Your task to perform on an android device: Go to the Vimeo app and click on the share button of the video "7 Rings by Ariana Grande" and choose the Gmail option.
Image 0: 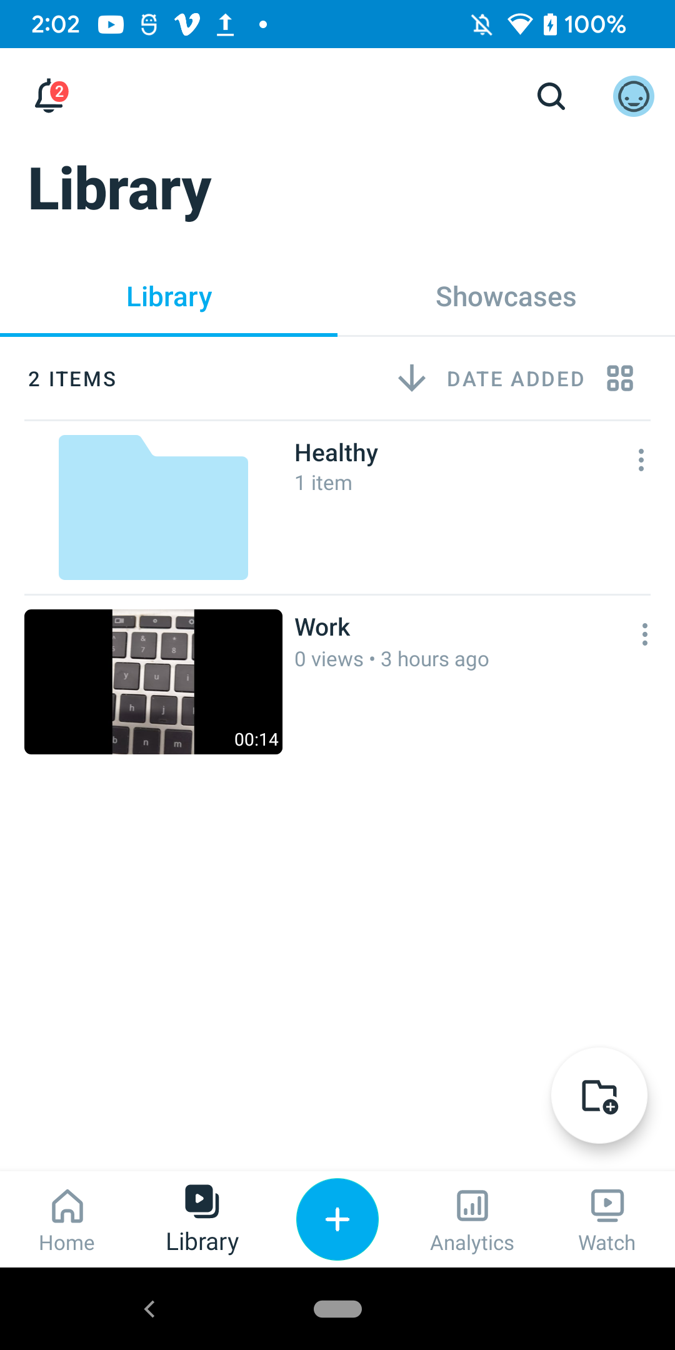
Click on the search icon at the top right of the screen
Step 0: click (551, 96)
Image 1: 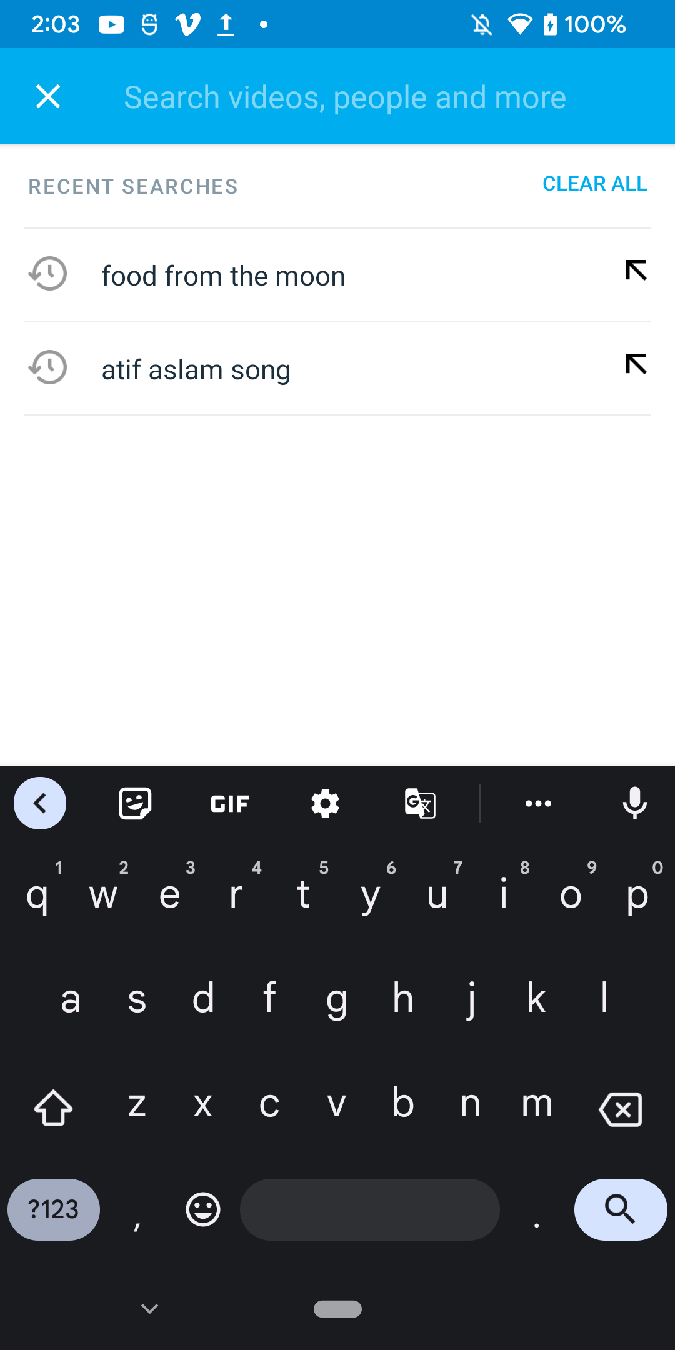
Search for 7 Rings by Ariana Grande
Step 1: type "7 Rings by Ariana Grande"
Image 2: 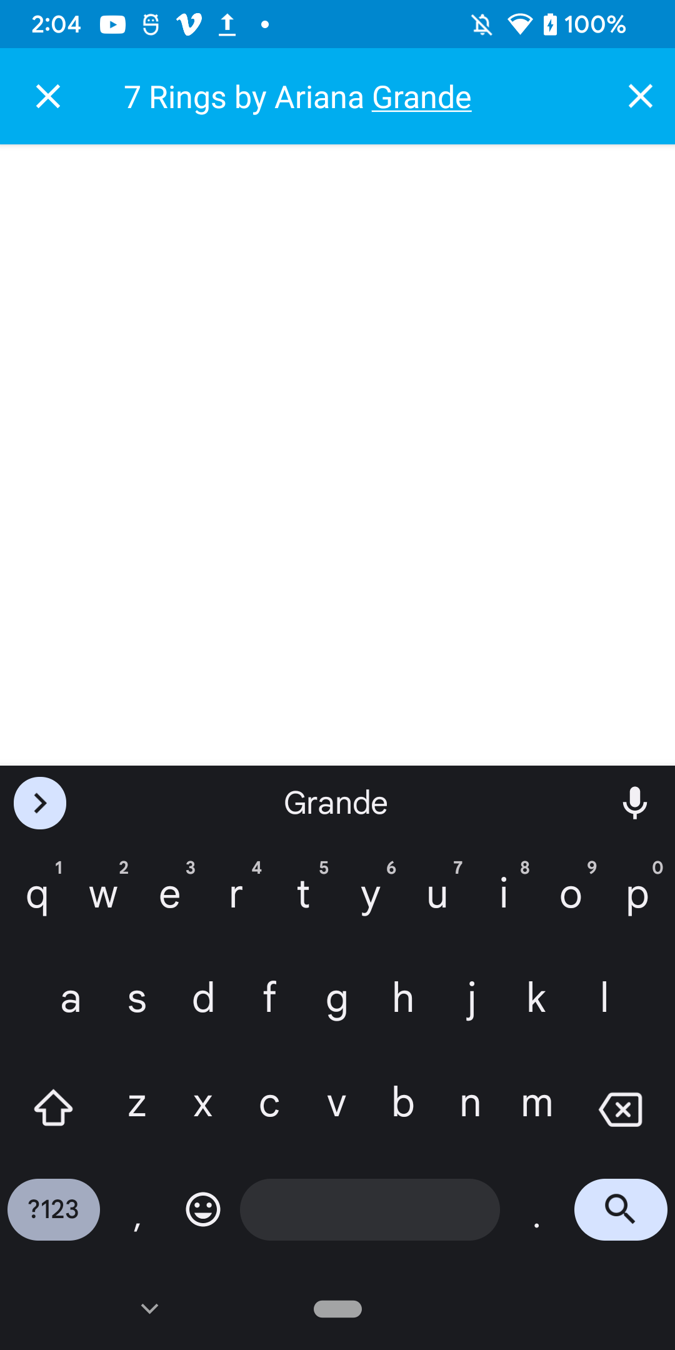
Click on the search icon on the keyboard
Step 2: click (621, 1217)
Image 3: 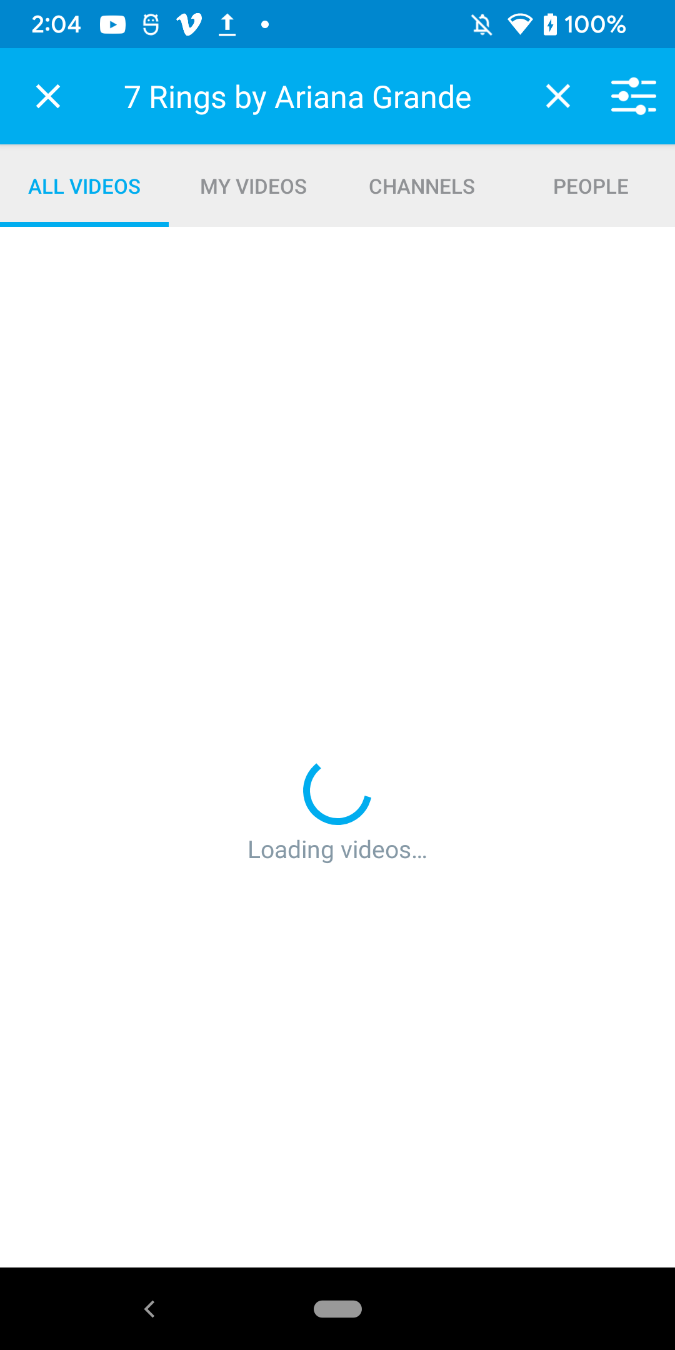
Click on the search icon on the keyboard
Step 3: wait
Image 4: 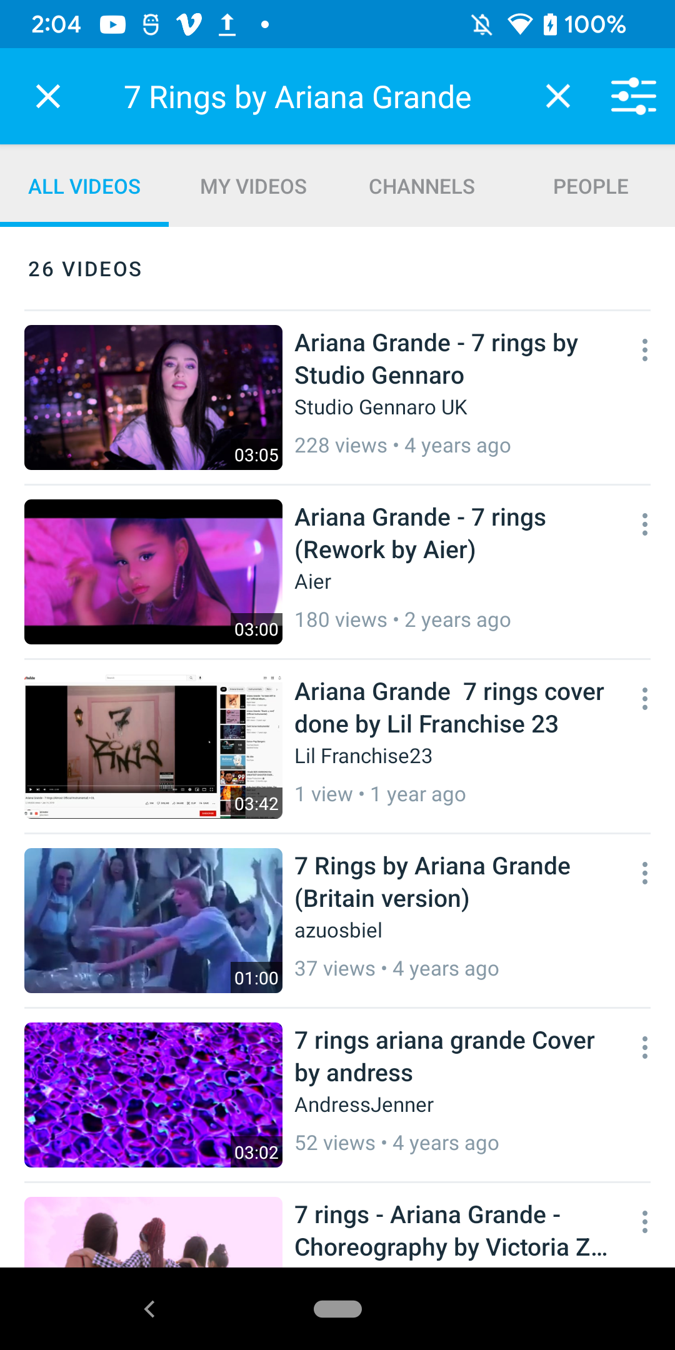
Open the second result
Step 4: click (337, 571)
Image 5: 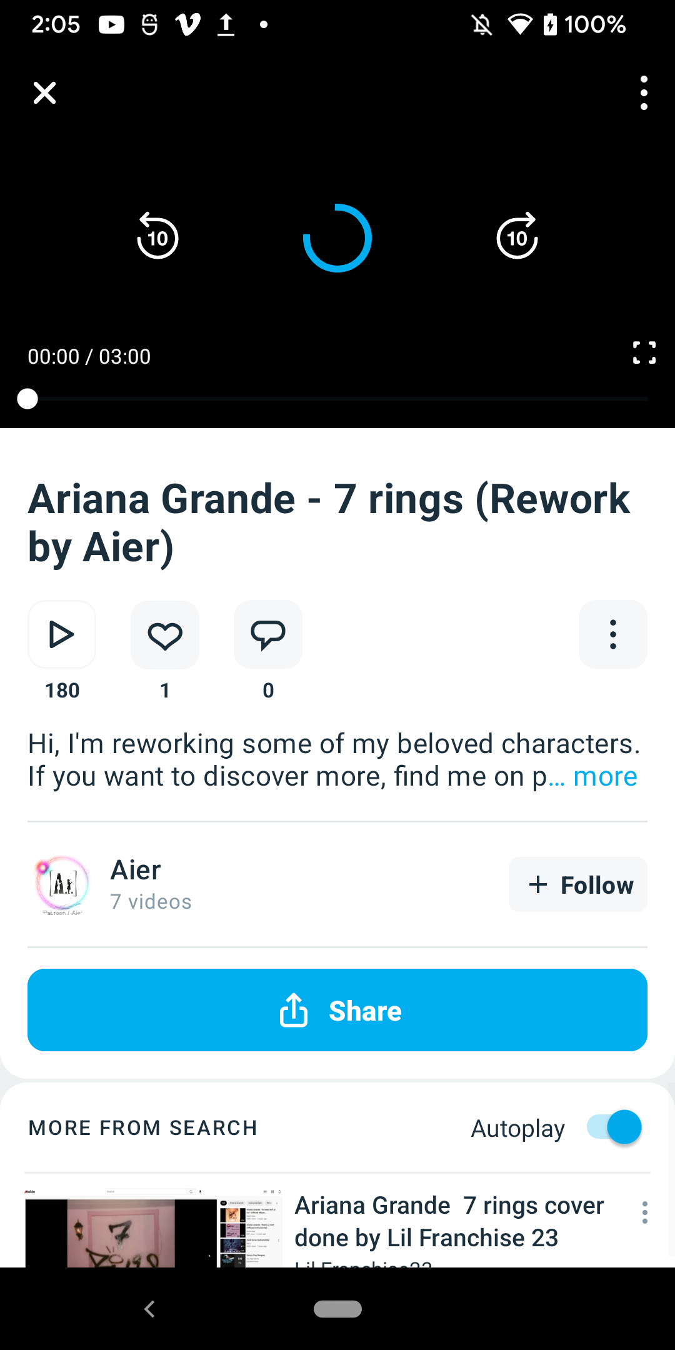
Click on the share button
Step 5: click (337, 1009)
Image 6: 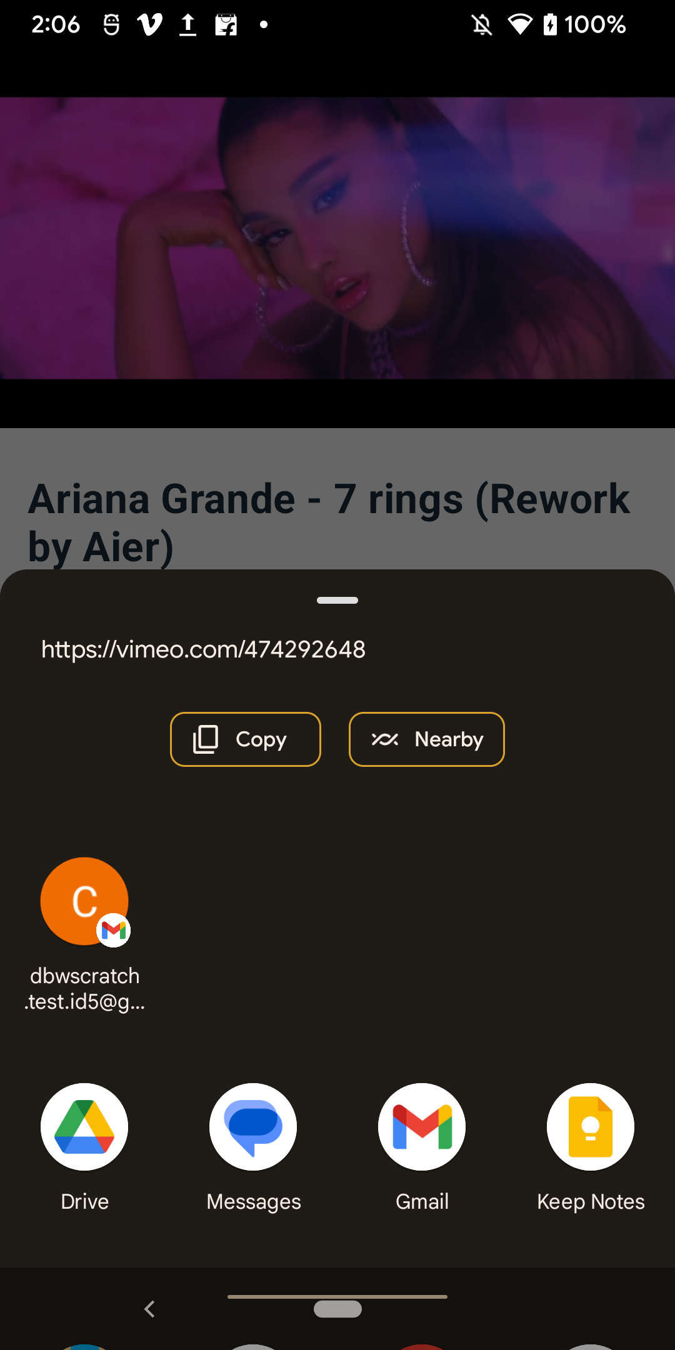
click on the gmail option
Step 6: click (422, 1152)